Your task to perform on an android device: I'm using the eBay app to look for a wireless mouse because I need one for my computer.
Image 0: 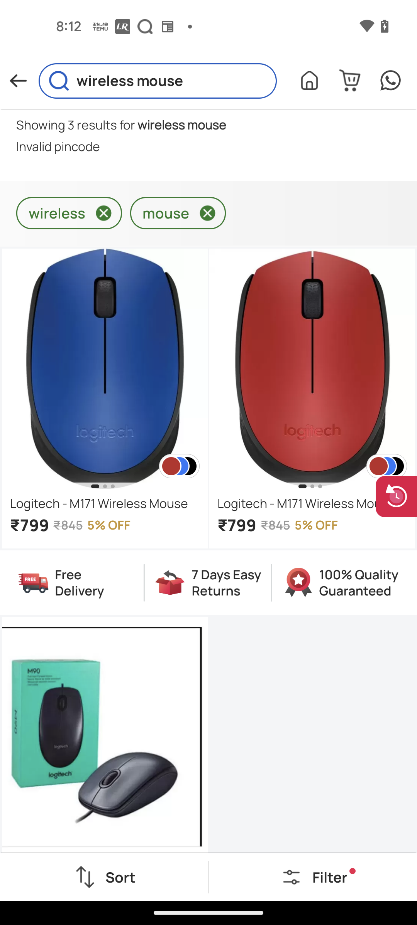
Open the eBay app
Step 0: open app "eBay"
Image 2: 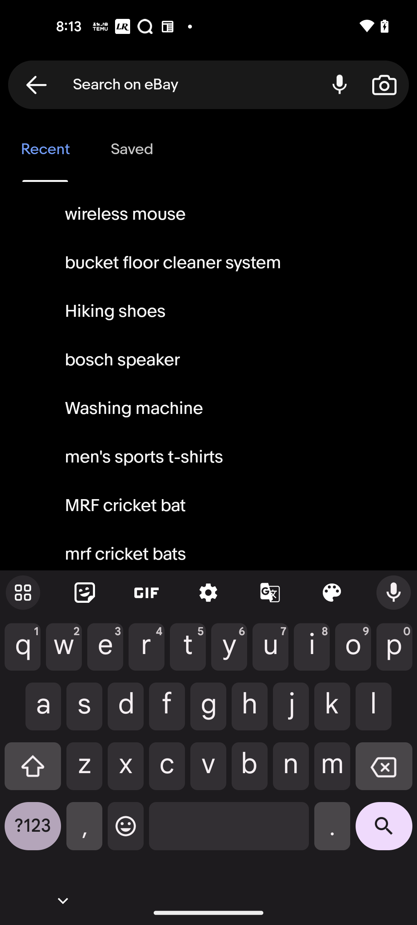
Search for wireless mouse
Step 2: type "wireless mouse"
Image 3: 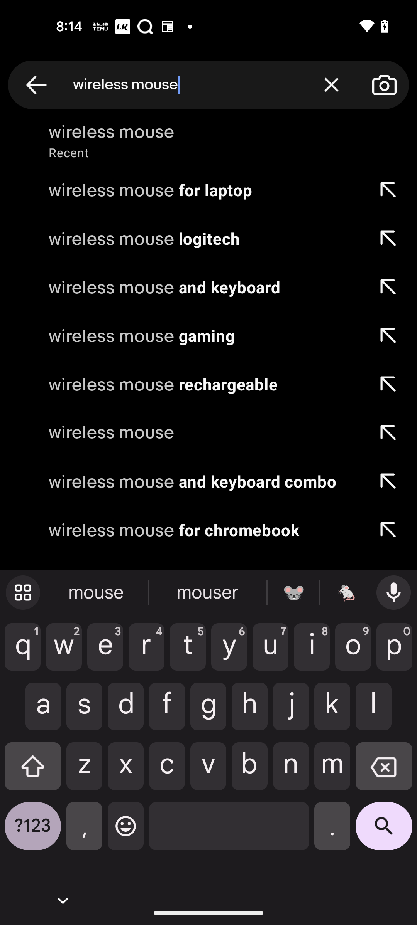
Click on the search icon at the bottom right corner of the screen
Step 3: click (384, 832)